Your task to perform on an android device: I loved hiking. I saw a baby deer when i was hiking. show me shorts of little girl friends with a baby deer in the YouTube app
Image 0: 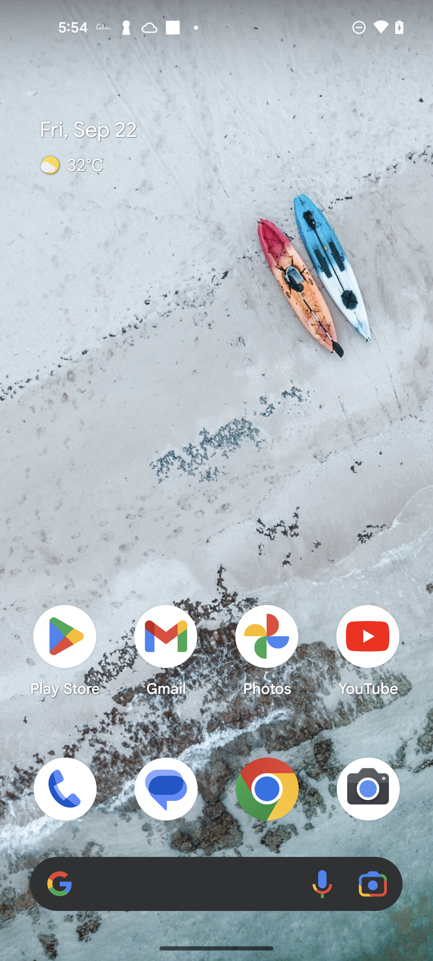
Open the YouTube app
Step 0: open app "YouTube"
Image 1: 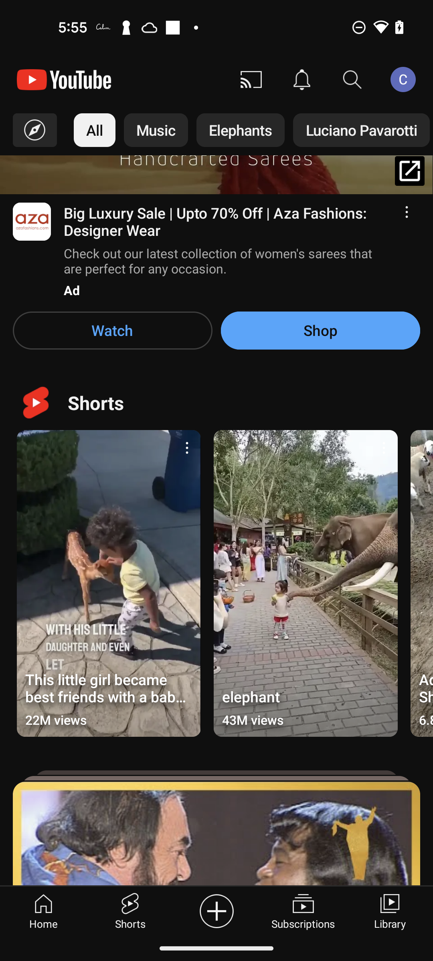
Click on the first short in the Shorts section
Step 1: click (115, 583)